Your task to perform on an android device: I wish to view the U.S. Polo ASSN. Cresk Textured slip shoes on the Myntra app since the U.S. Polo ASSN. Shoes are extremely comfortable and last a very long life.
Image 0: 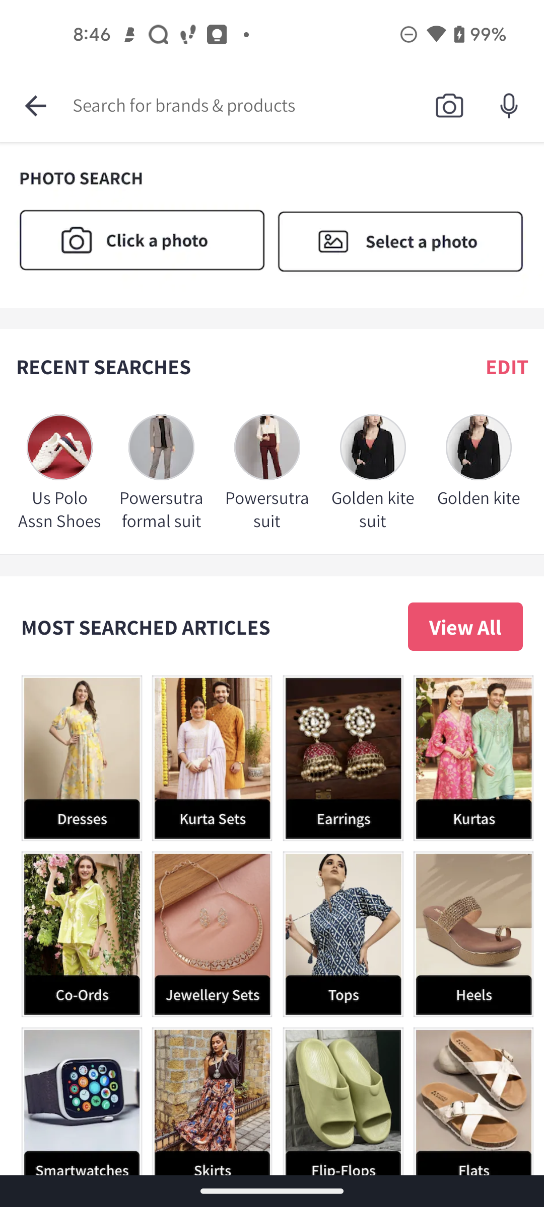
U.S. Polo ASSN. Cresk Textured slip shoes 
Step 0: click (243, 106)
Image 1: 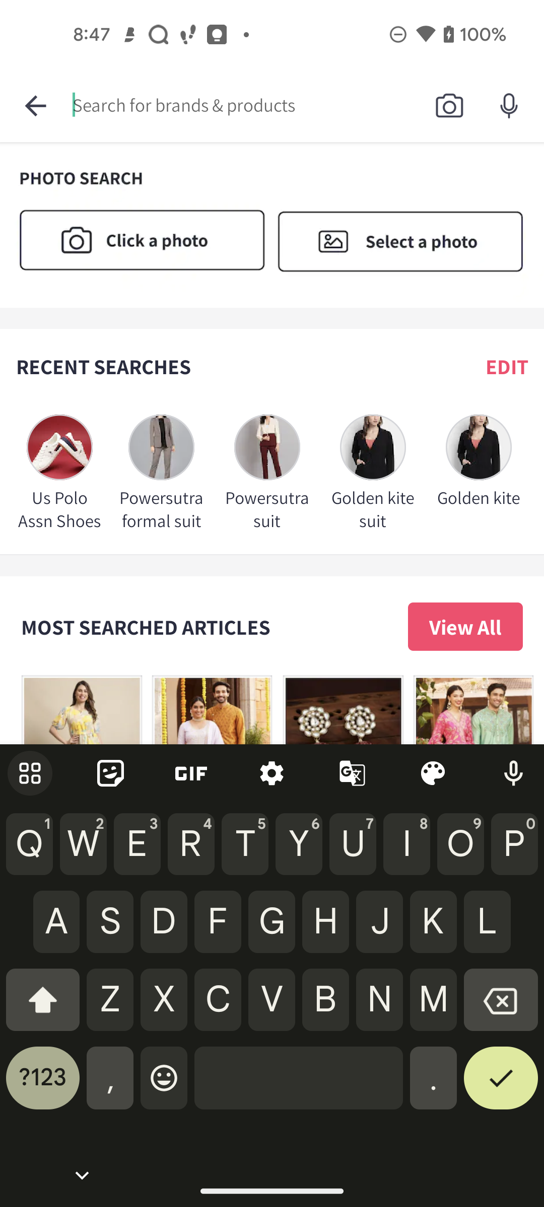
Click on the screen top of the bottom of right corner
Step 1: click (501, 1085)
Image 2: 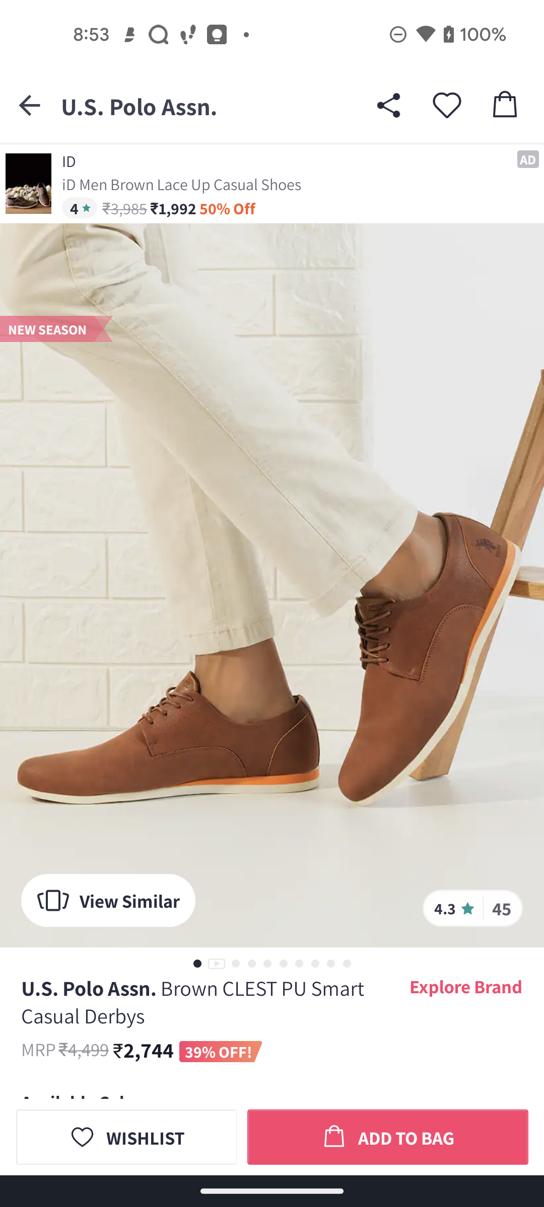
Click on the screen top of the bottom of right corner
Step 2: wait
Image 3: 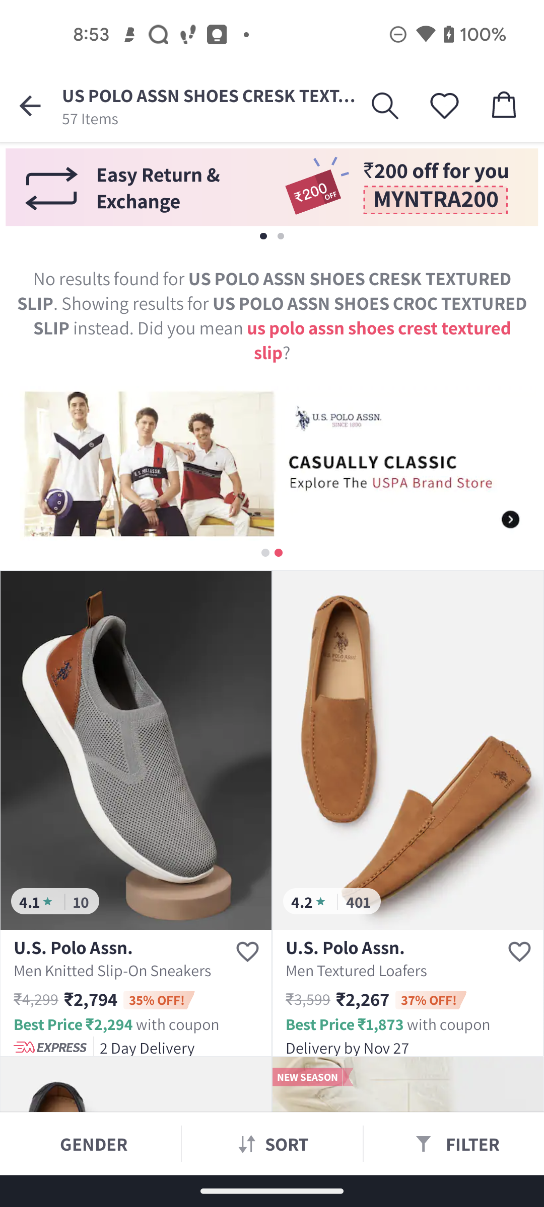
Click on the screen top of the bottom of right corner
Step 3: scroll down